Your task to perform on an android device: share the events birthday party through gmail app 
Image 1: 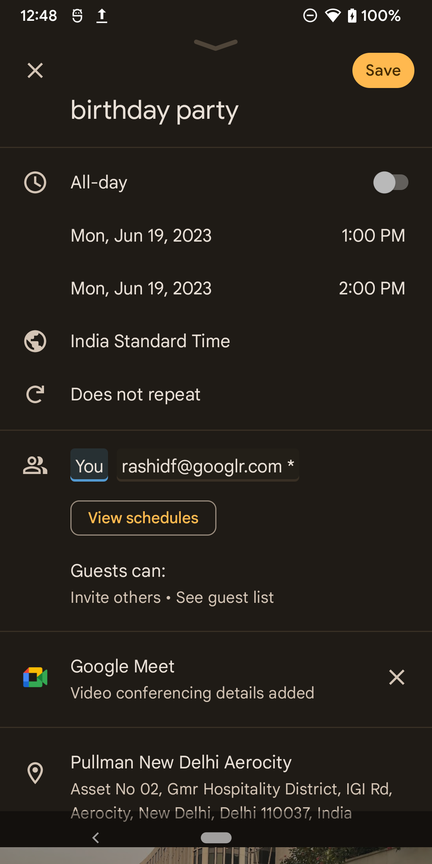
click on the save button at the top right corner of the screen
Step 1: click (383, 70)
Image 2: 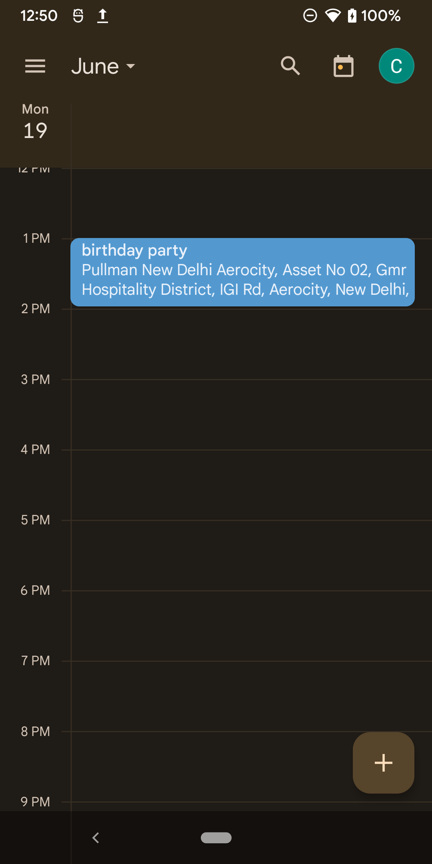
click on the event birthday party
Step 2: click (242, 272)